Your task to perform on an android device: Open the most recent photo in the Gallery app
Image 0: 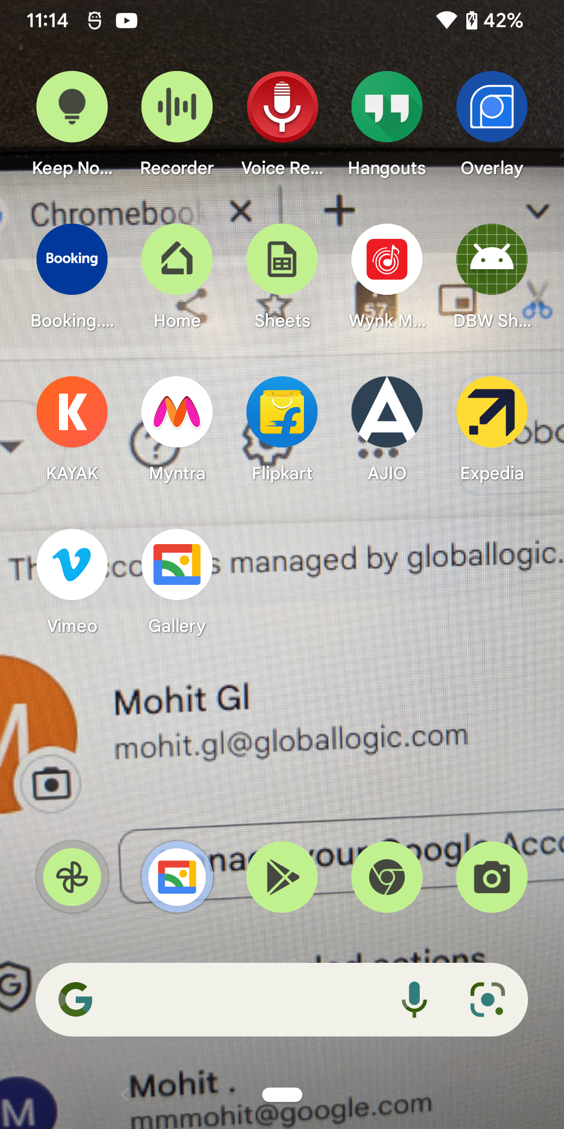
Open Gallery App
Step 0: open app "Gallery"
Image 1: 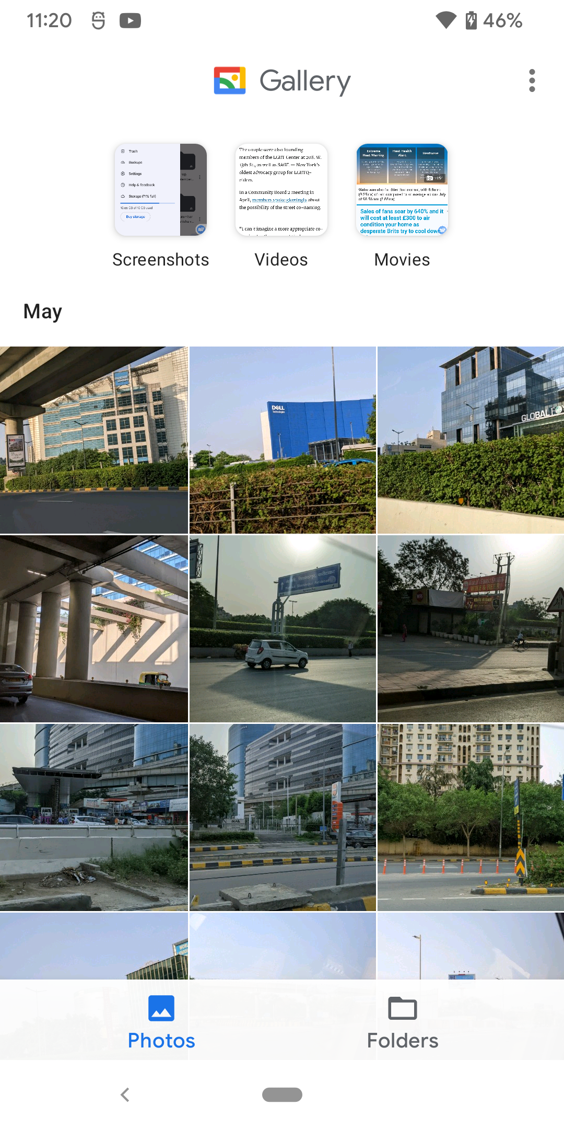
Open the first photo
Step 1: click (94, 440)